Your task to perform on an android device: Since Bosch is a reputable brand, I would like to choose it more carefully. To find drill machines with the Bosch brand filter applied, use the Moglix app
Image 0: 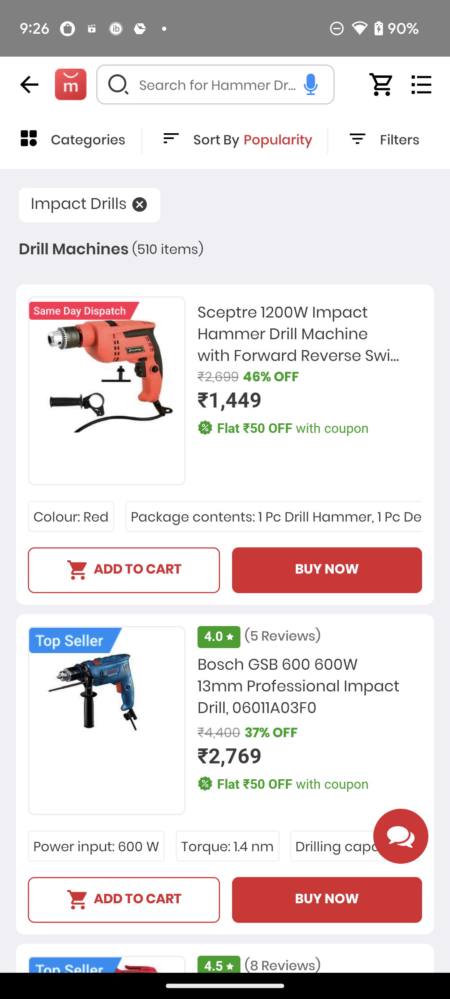
Click on the Filter option at the top right of the screen
Step 0: click (400, 141)
Image 1: 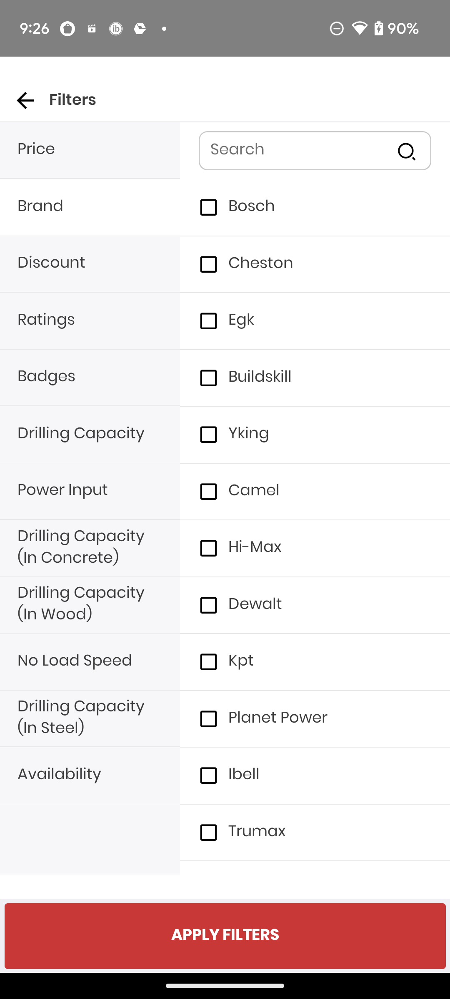
Click on the check box of Bosch Brand
Step 1: click (208, 207)
Image 2: 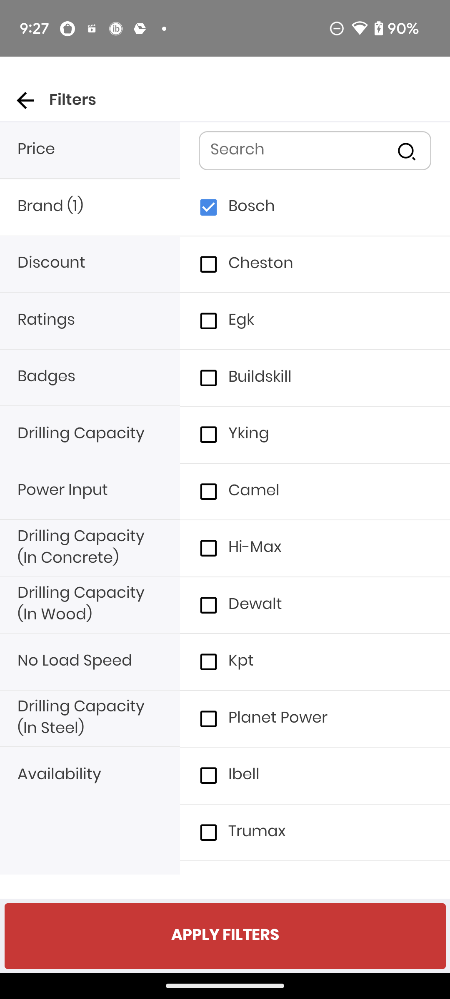
Click on APPLY FILTER at the bottom of the screen
Step 2: click (225, 936)